Your task to perform on an android device: Compose an email to Mared with the text "I'm cordially inviting you to an event called Roslyn Flower Show  and I'm requesting you to join the event" and the subject "Flower Show" to maredharris@gmail.com through the Gmail app.
Image 0: 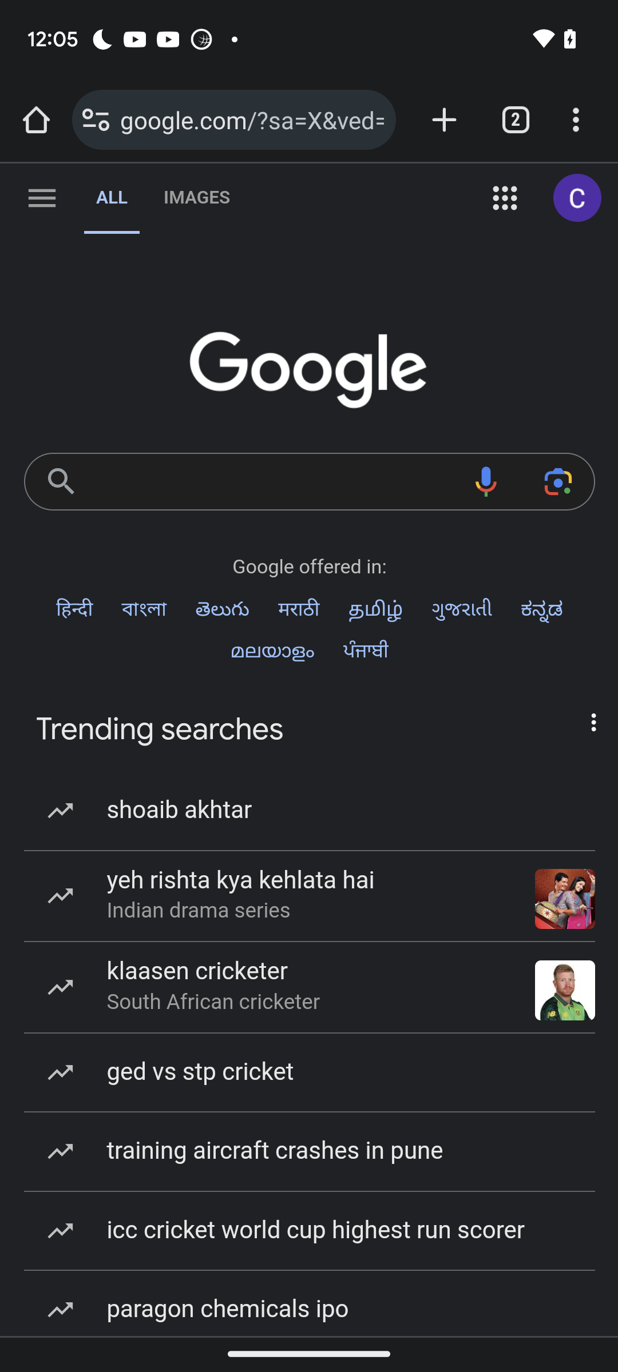
Open gmail app
Step 0: open app "Gmail"
Image 1: 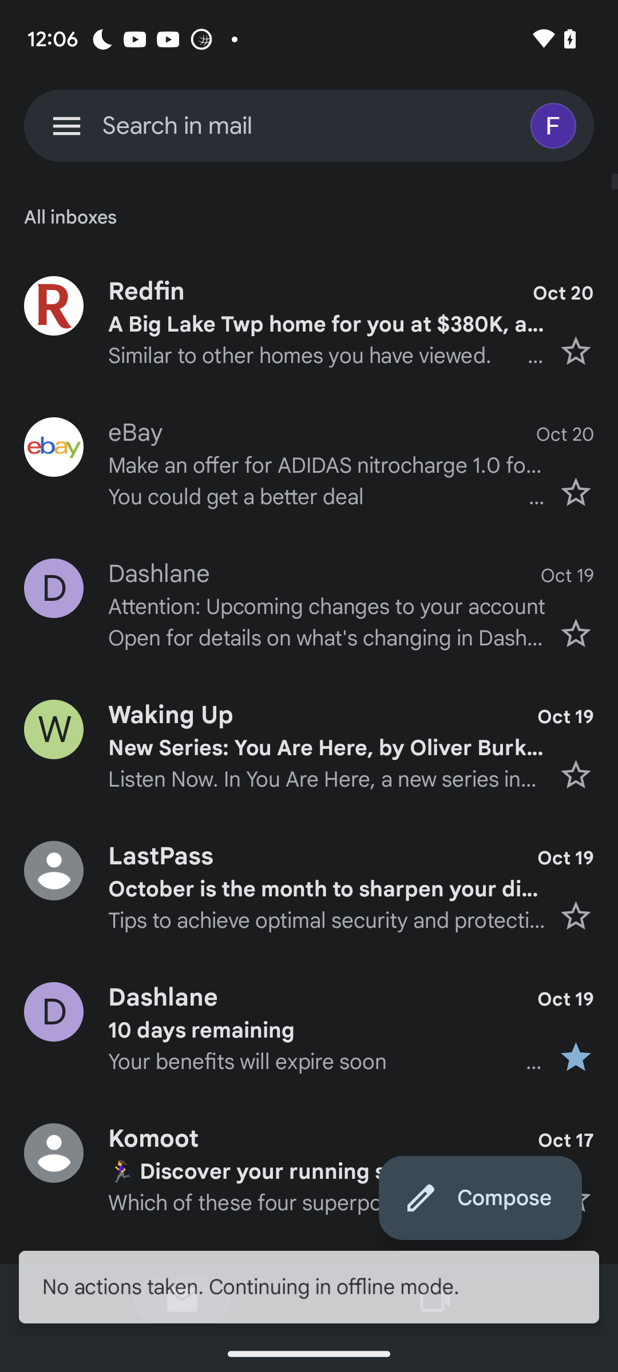
Open gmail app
Step 1: wait
Image 2: 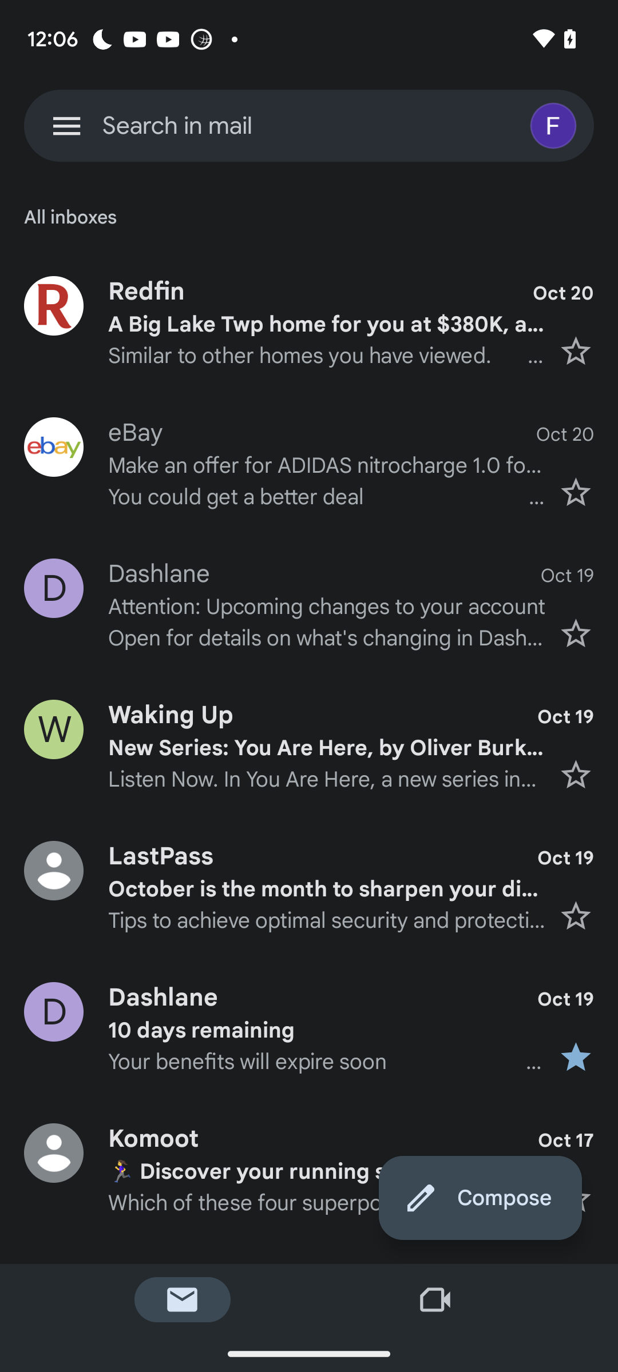
Click on the compose mail option
Step 2: click (480, 1198)
Image 3: 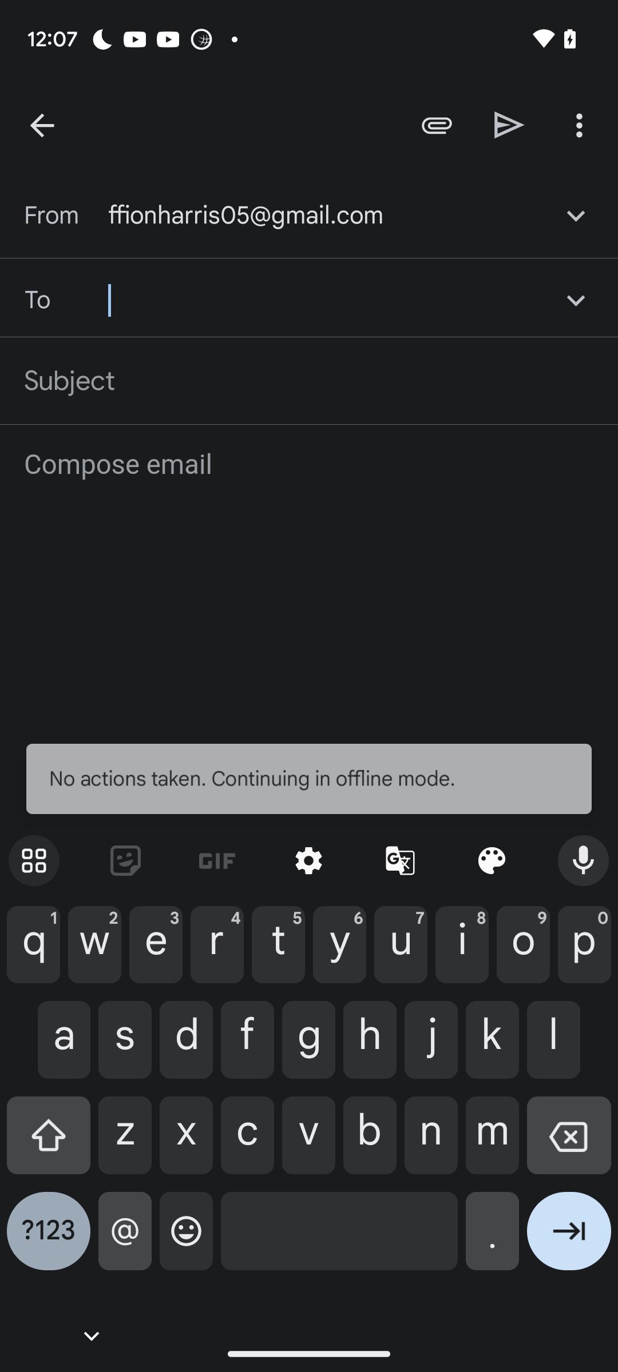
Click on the compose mail option
Step 3: wait
Image 4: 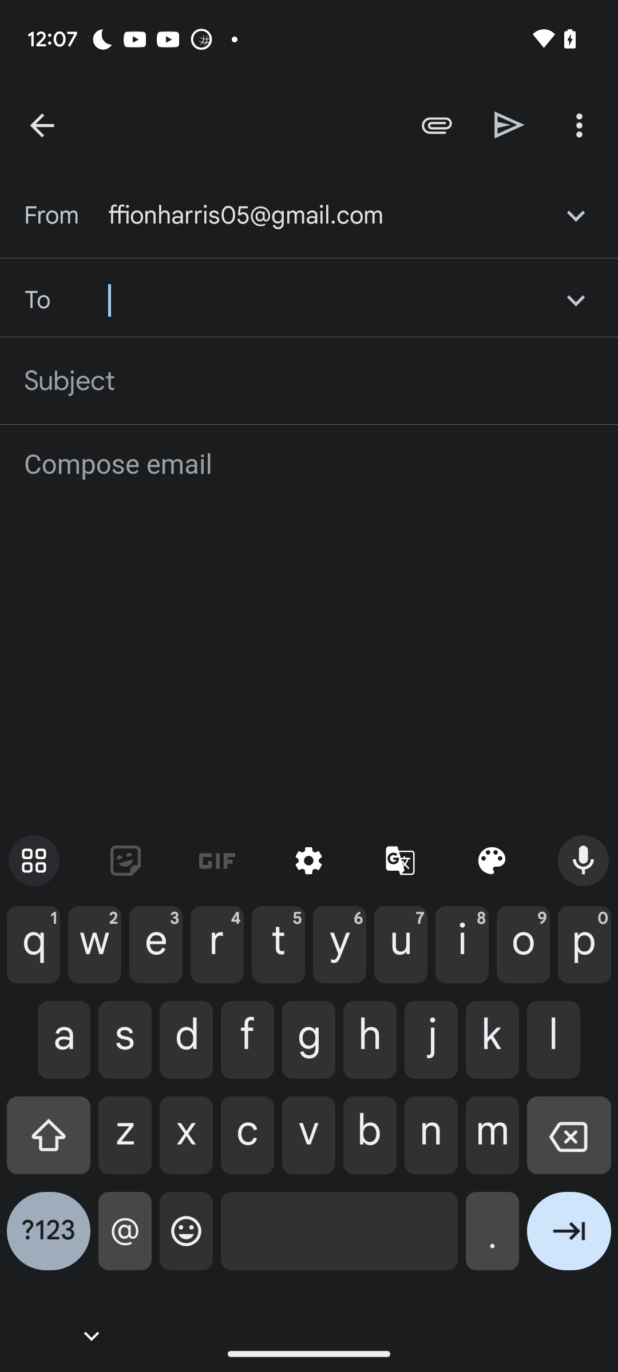
Enter recipient id as maredharris@gmail.com
Step 4: type "maredharris@gmail.com"
Image 5: 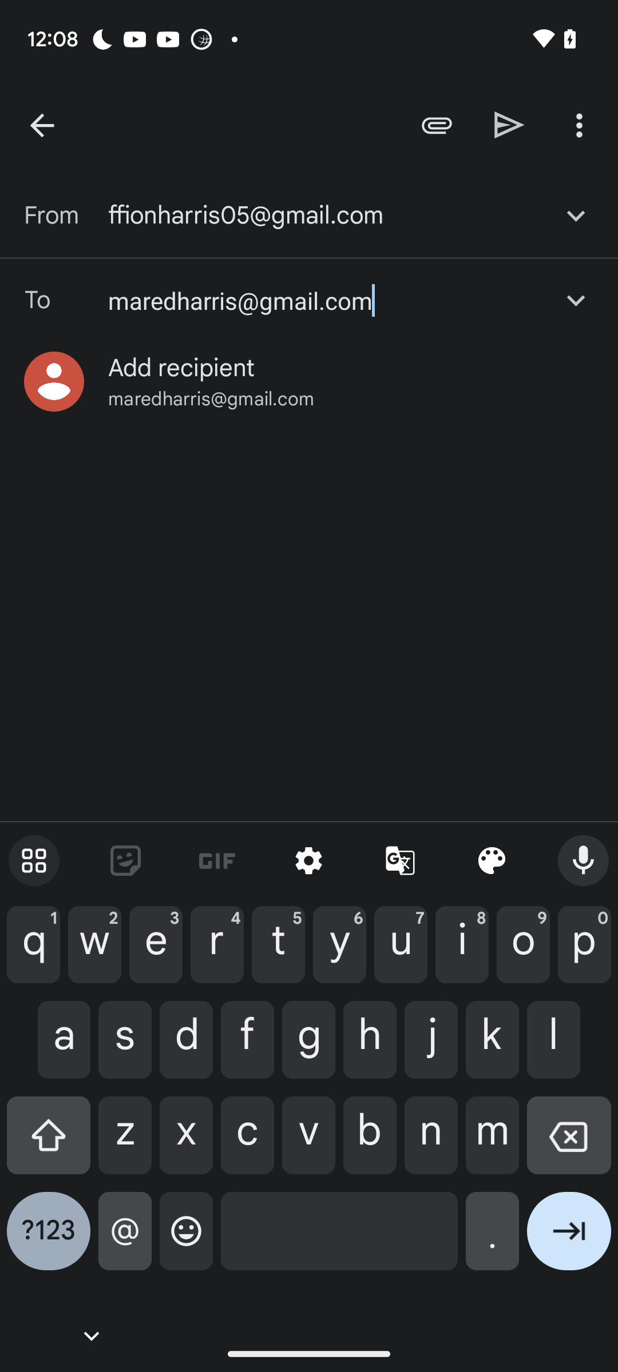
Click on the suggested email id
Step 5: click (309, 381)
Image 6: 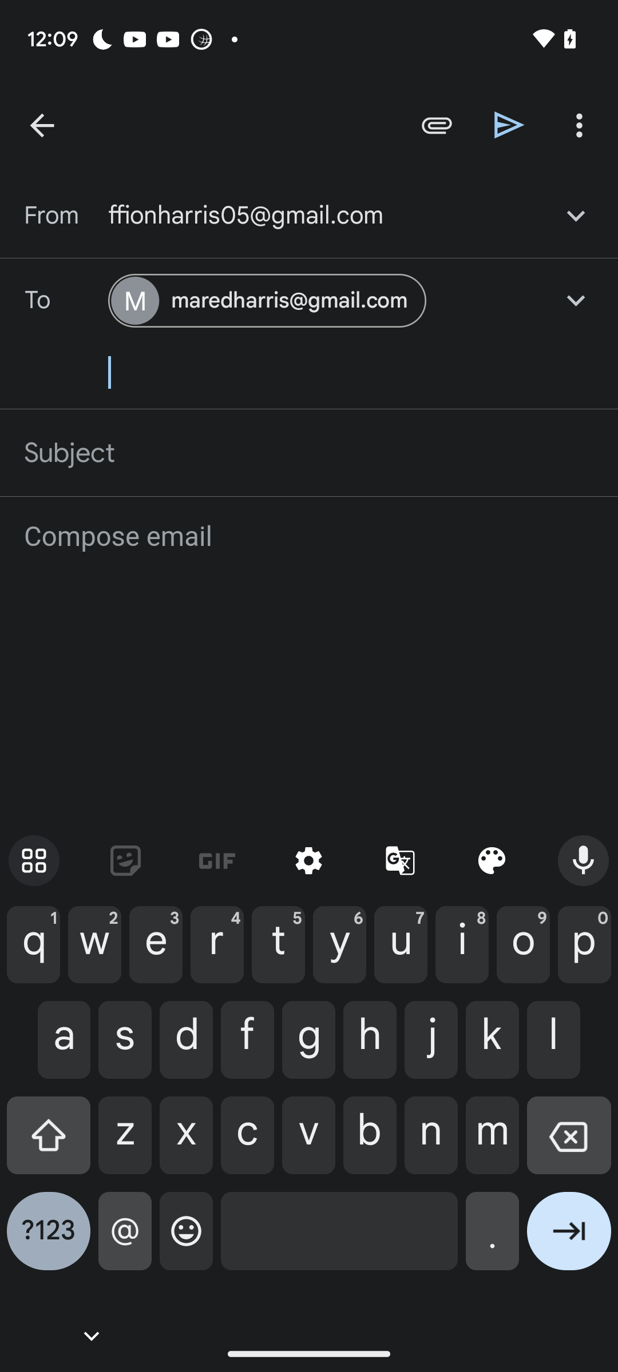
Click on the subject text-box
Step 6: click (309, 453)
Image 7: 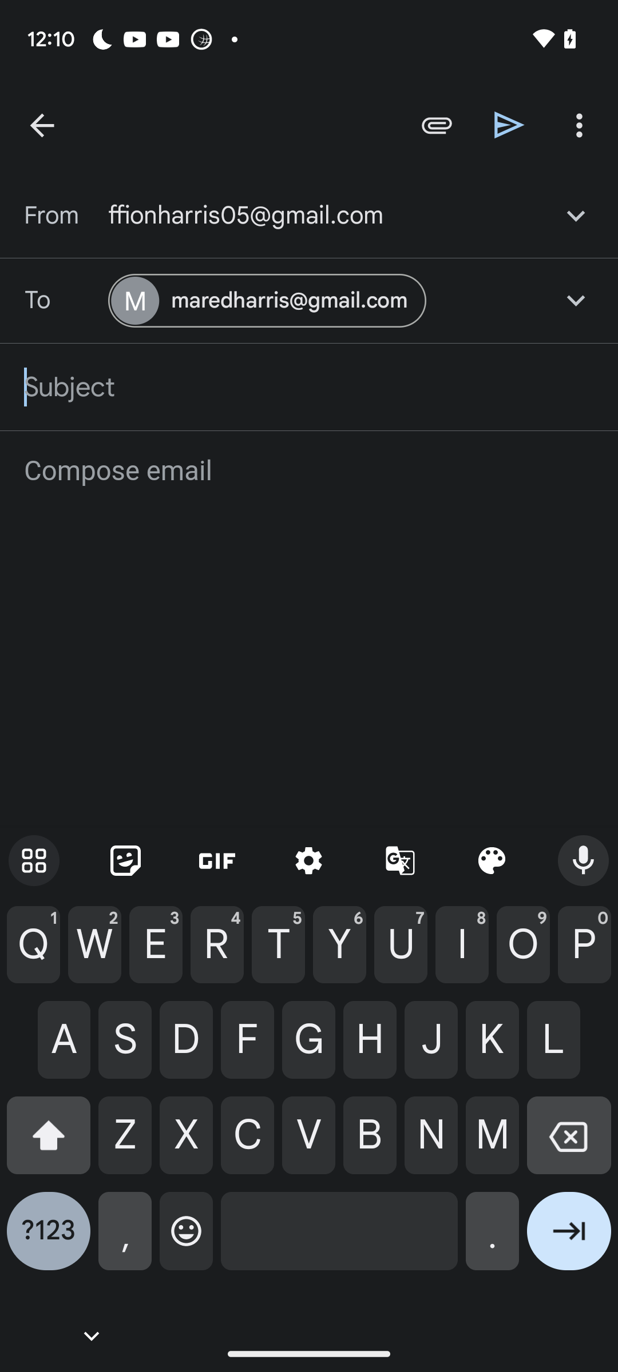
Enter subject as Flower Show
Step 7: type "Flower Show"
Image 8: 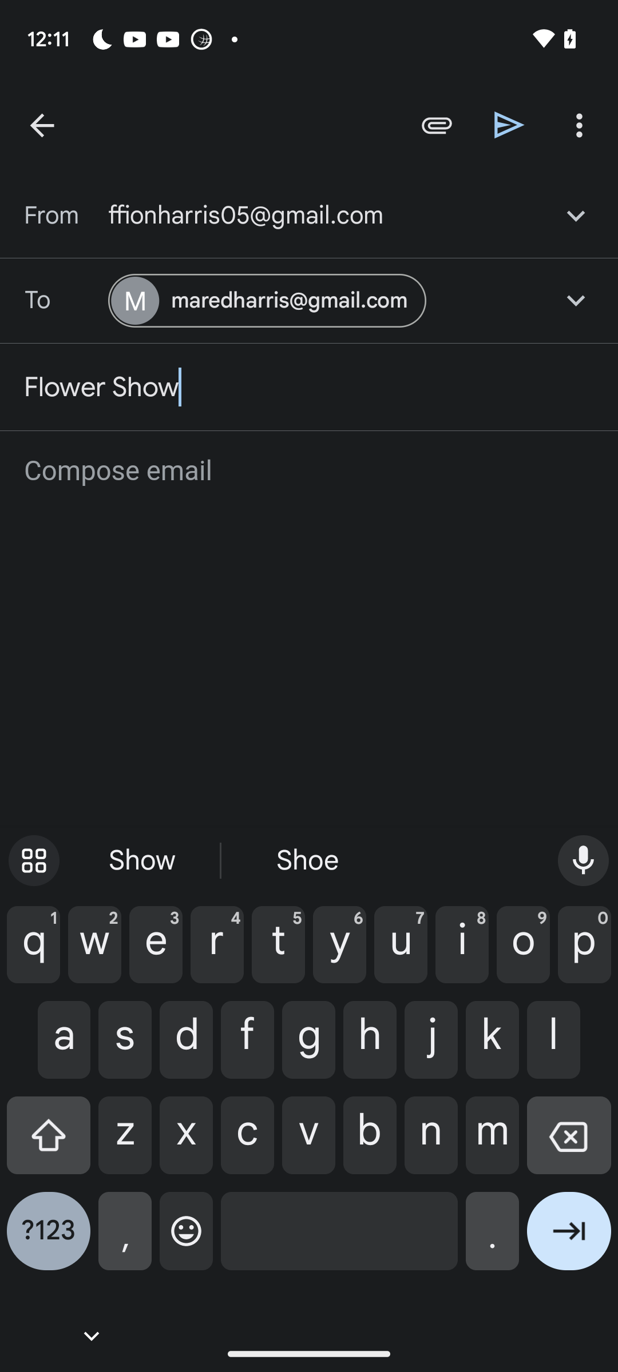
Click on the compose email option
Step 8: click (310, 471)
Image 9: 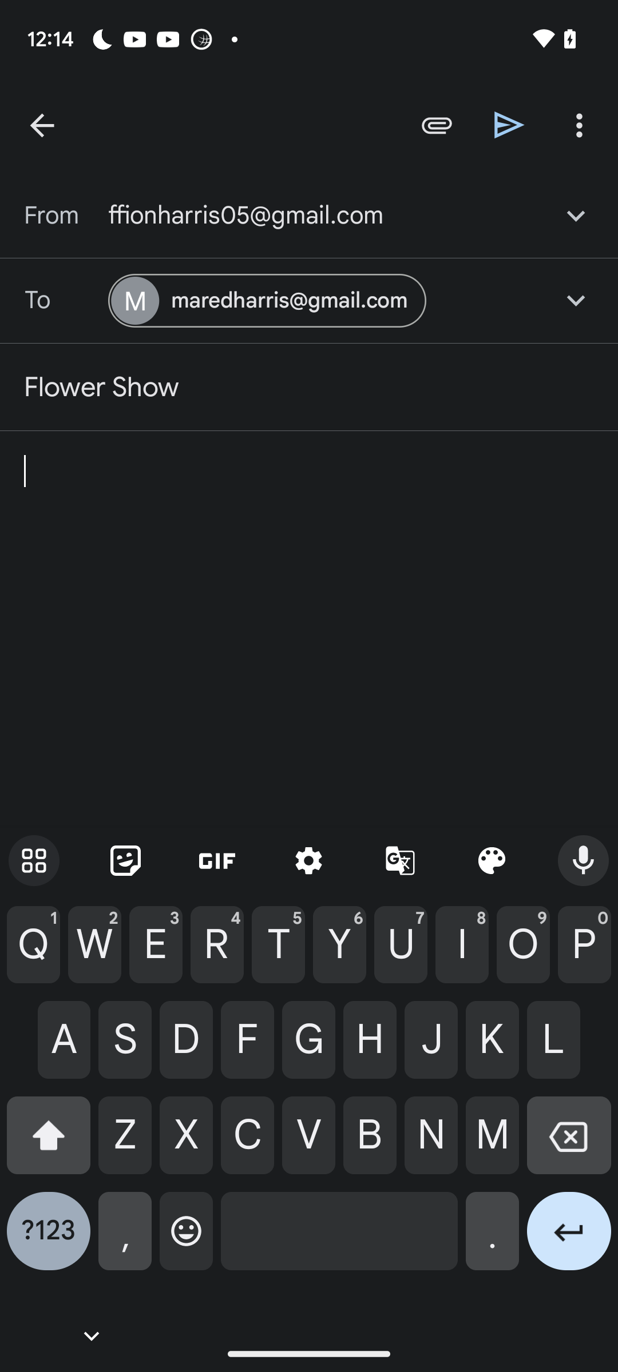
Enter text as "I'm cordially inviting you to an event called Roslyn Flower Show and I'm requesting you to join the event"
Step 9: type "I'm cordially inviting you to an event called Roslyn Flower Show and I'm requesting you to join the event"
Image 10: 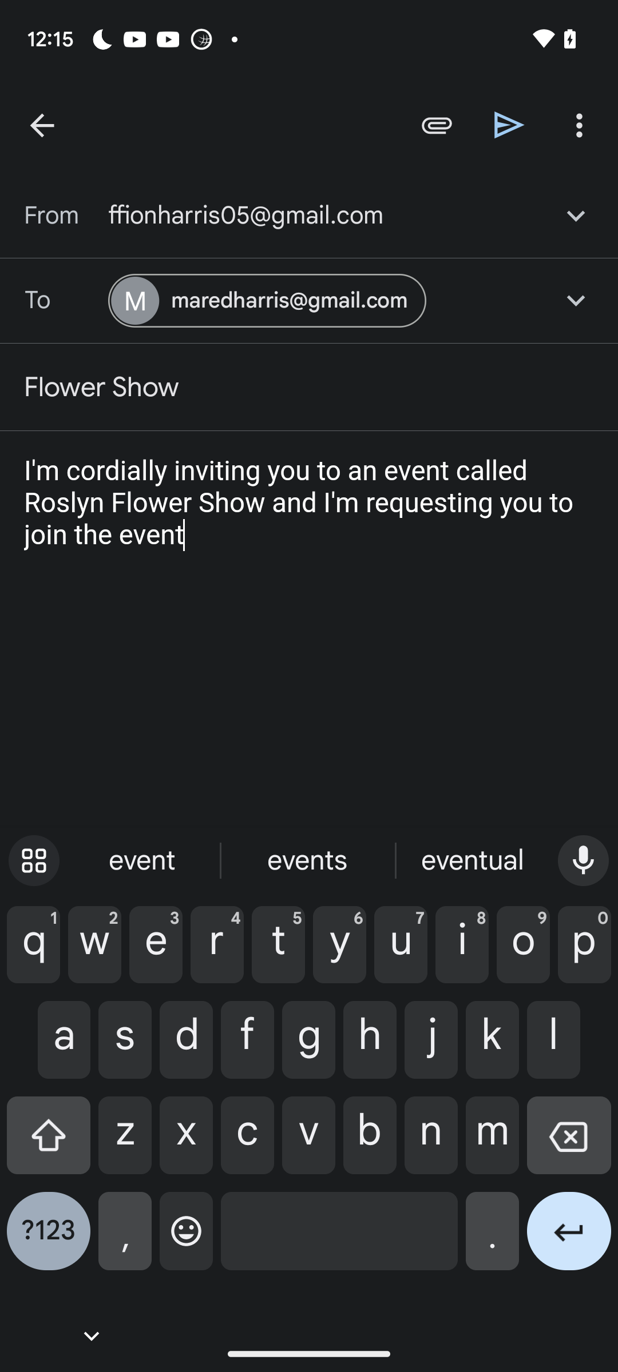
Enter text as "I'm cordially inviting you to an event called Roslyn Flower Show and I'm requesting you to join the event"
Step 10: type "I'm cordially inviting you to an event called Roslyn Flower Show and I'm requesting you to join the event"
Image 11: 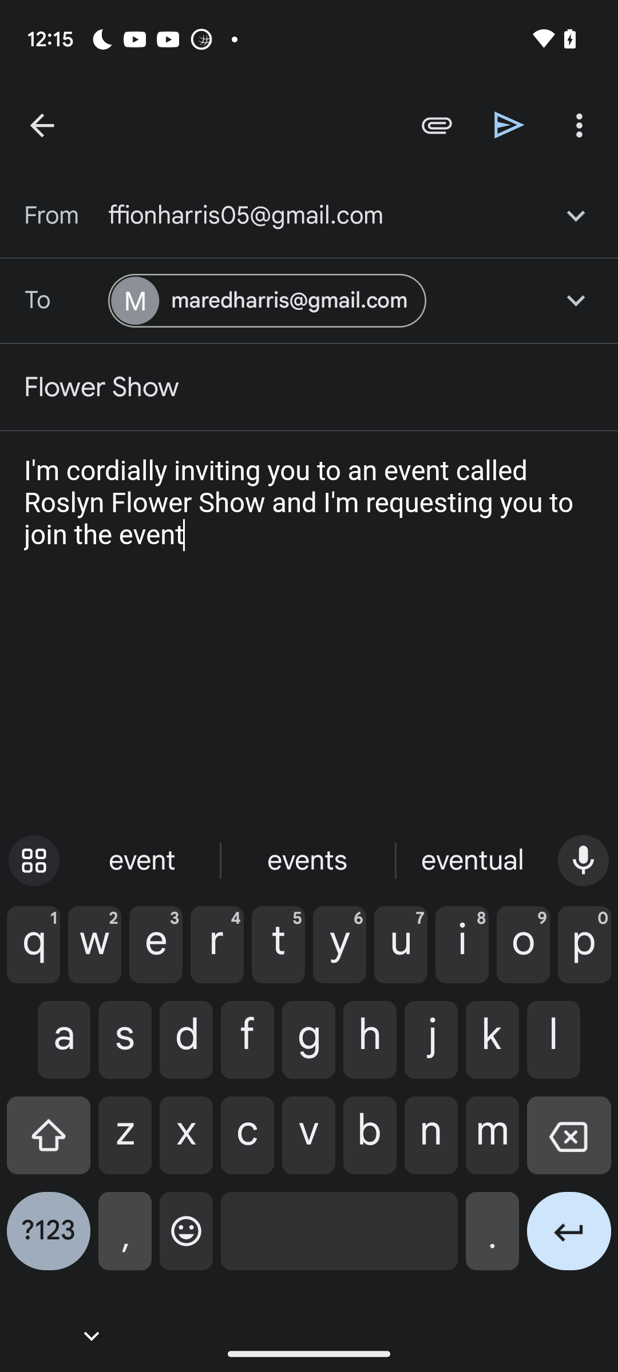
Click on the send icon
Step 11: click (509, 125)
Image 12: 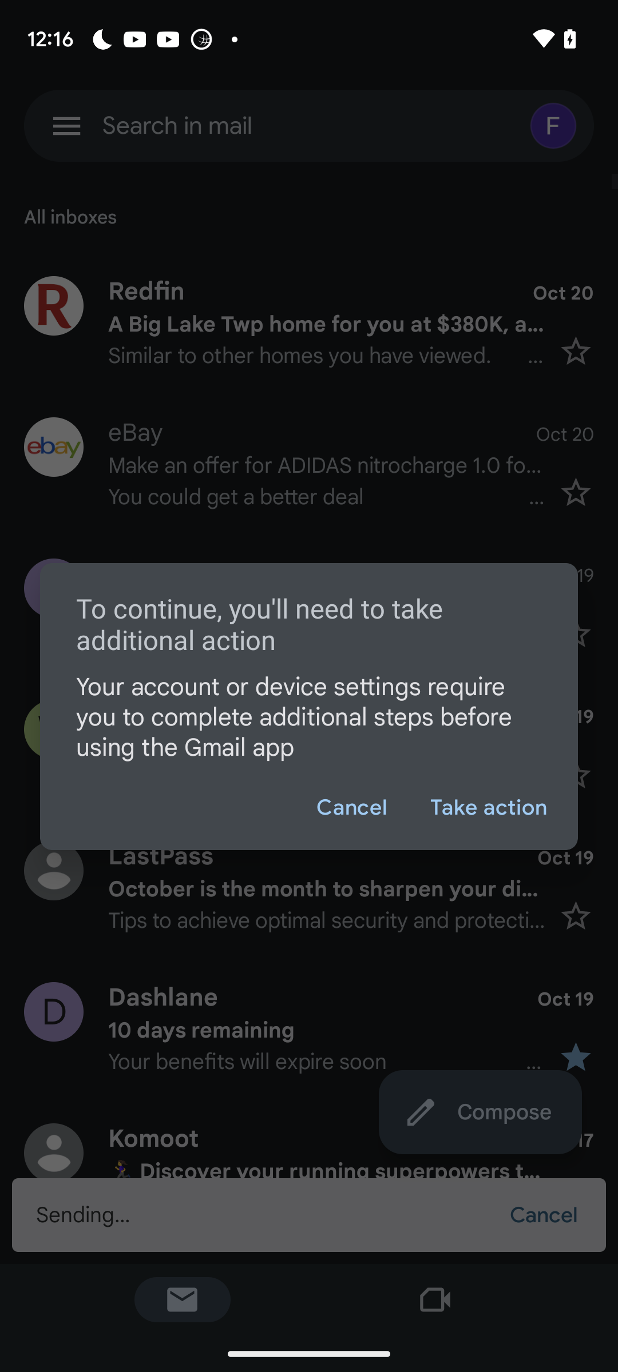
Click on the send icon
Step 12: wait